Your task to perform on an android device: Snooze the Boombox reminder for 20 minutes in the Important category
Image 0: 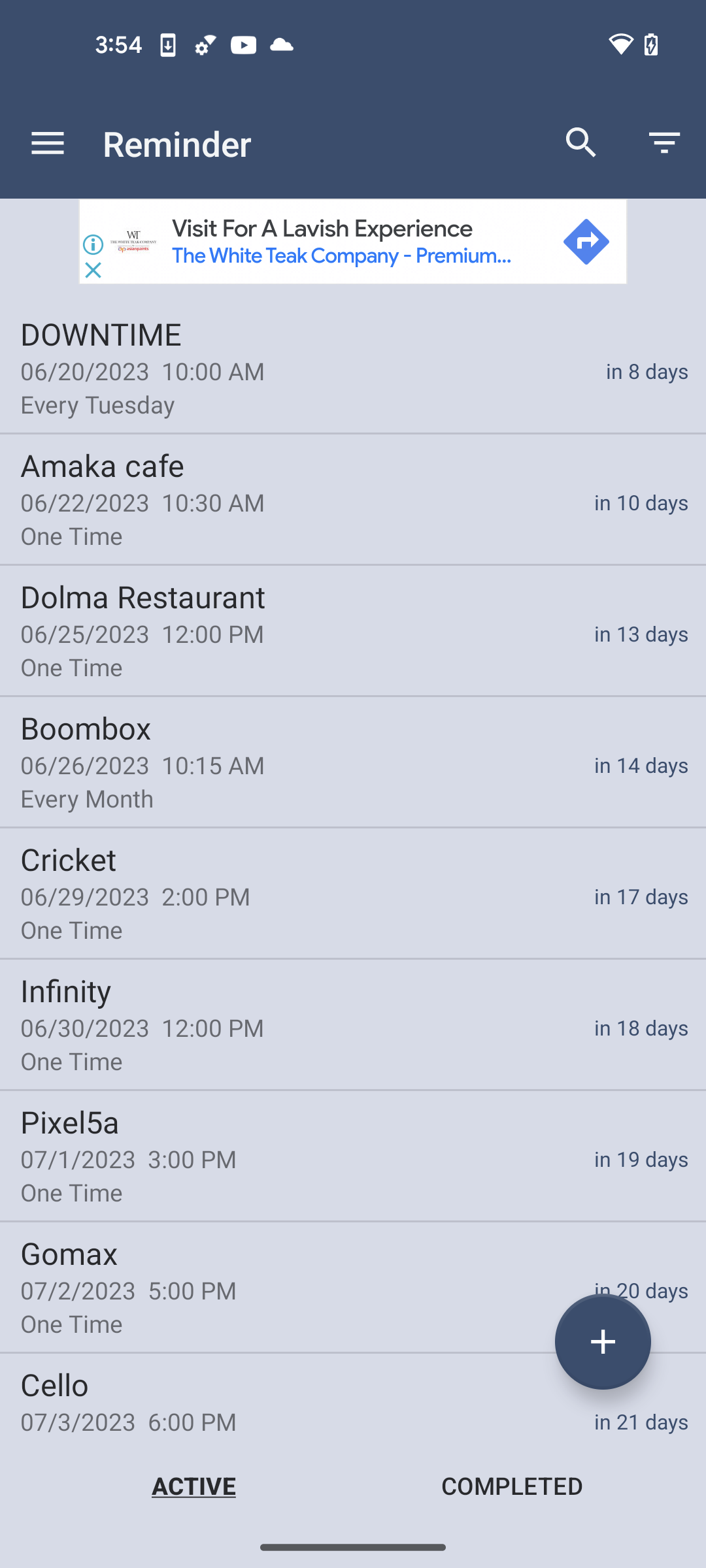
Click on the Boombox reminder
Step 0: click (79, 727)
Image 1: 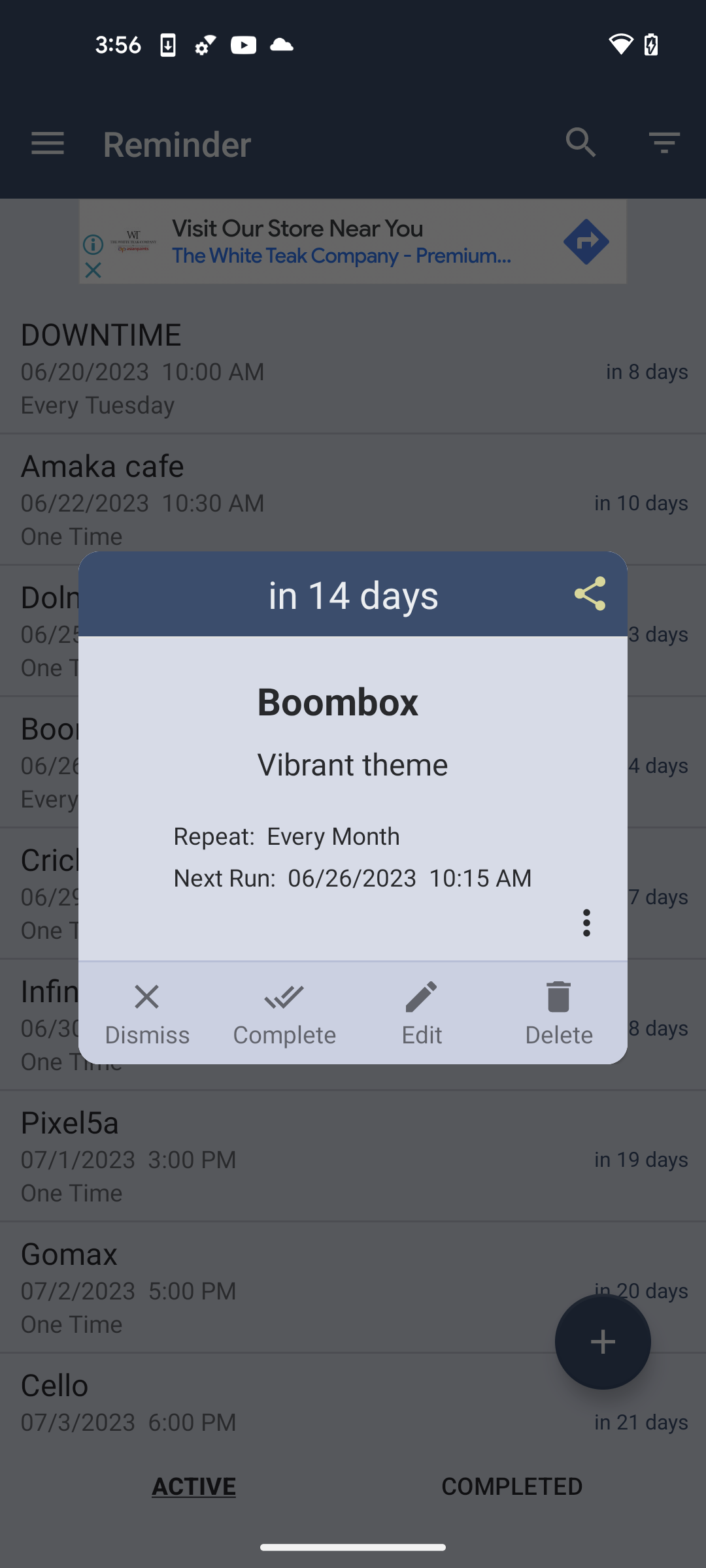
Click on the Edit icon
Step 1: click (421, 1013)
Image 2: 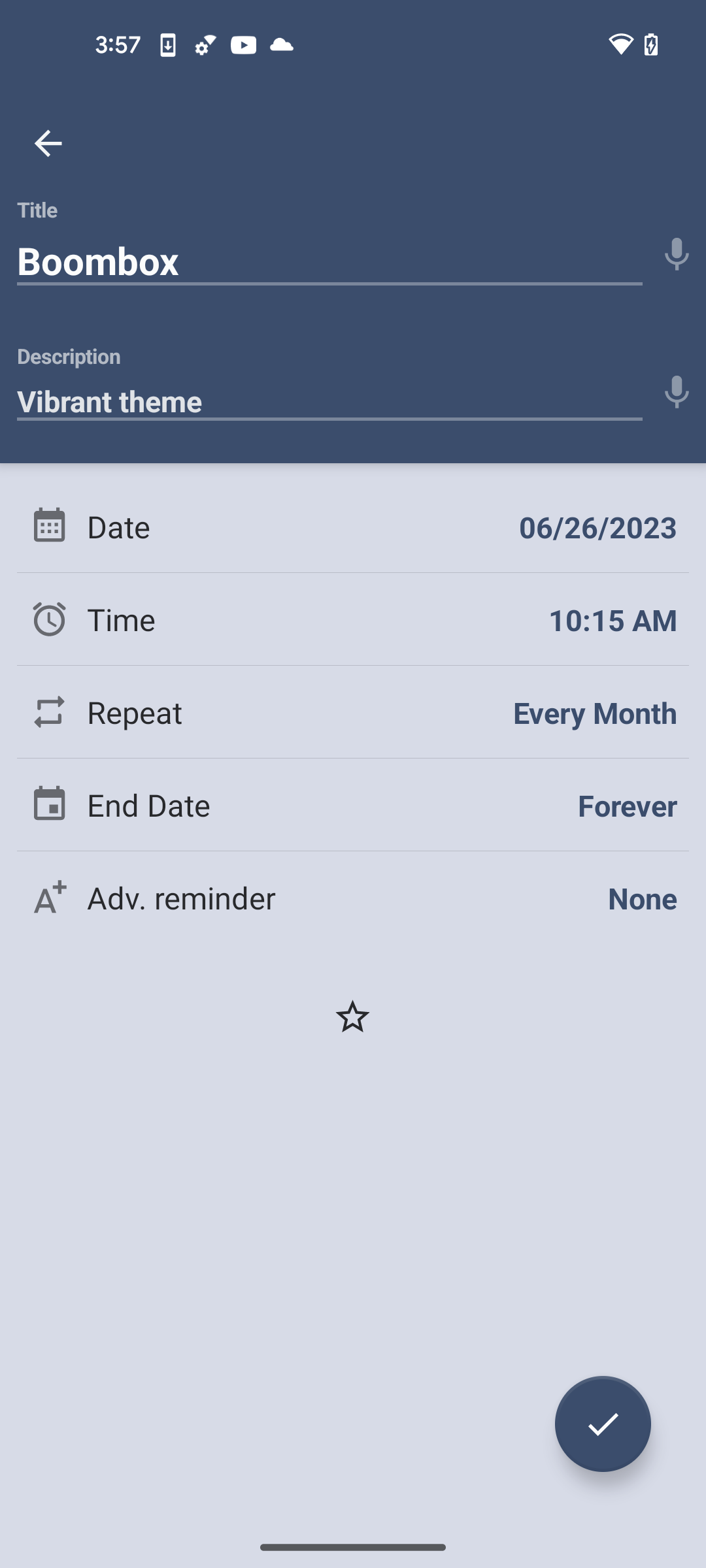
Click on the star icon
Step 2: click (353, 1015)
Image 3: 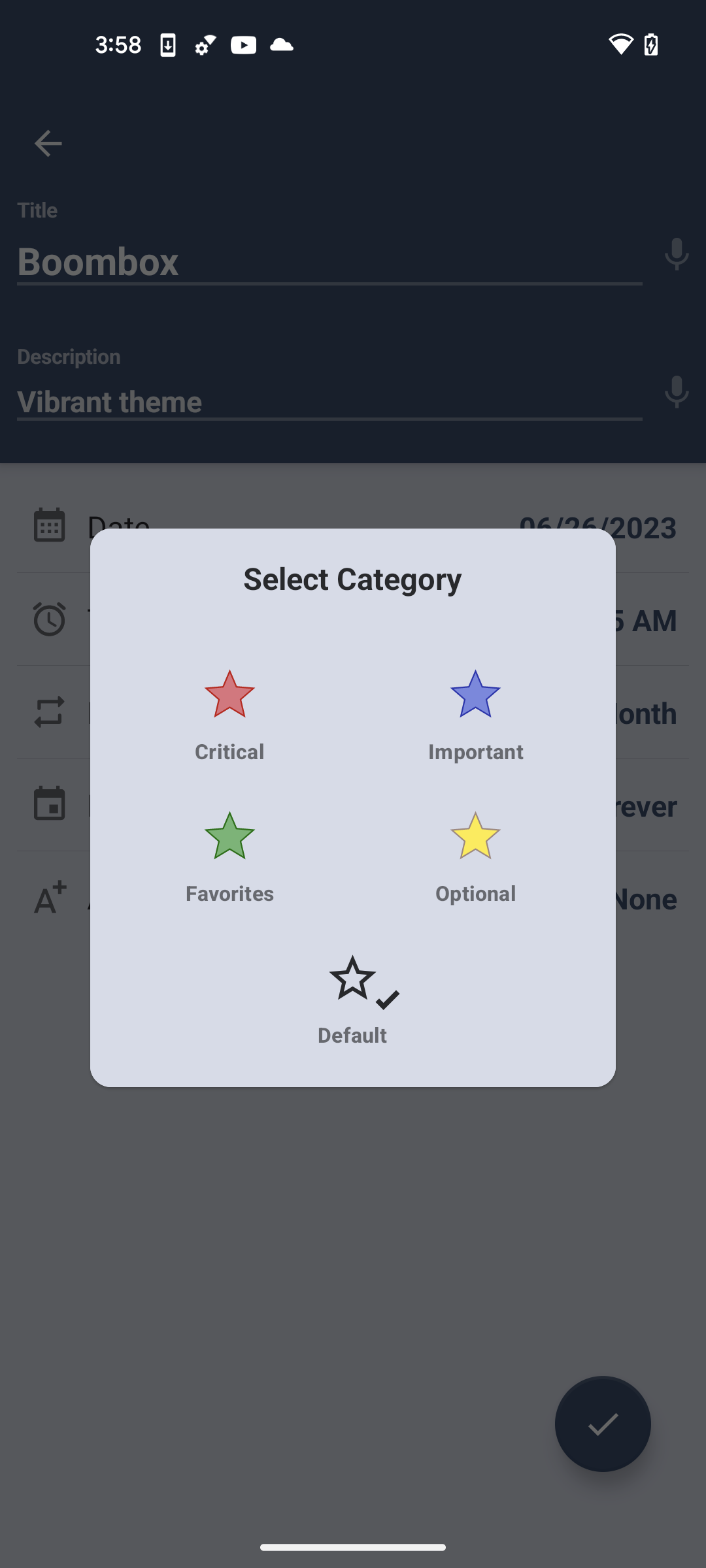
select the Important category
Step 3: click (475, 715)
Image 4: 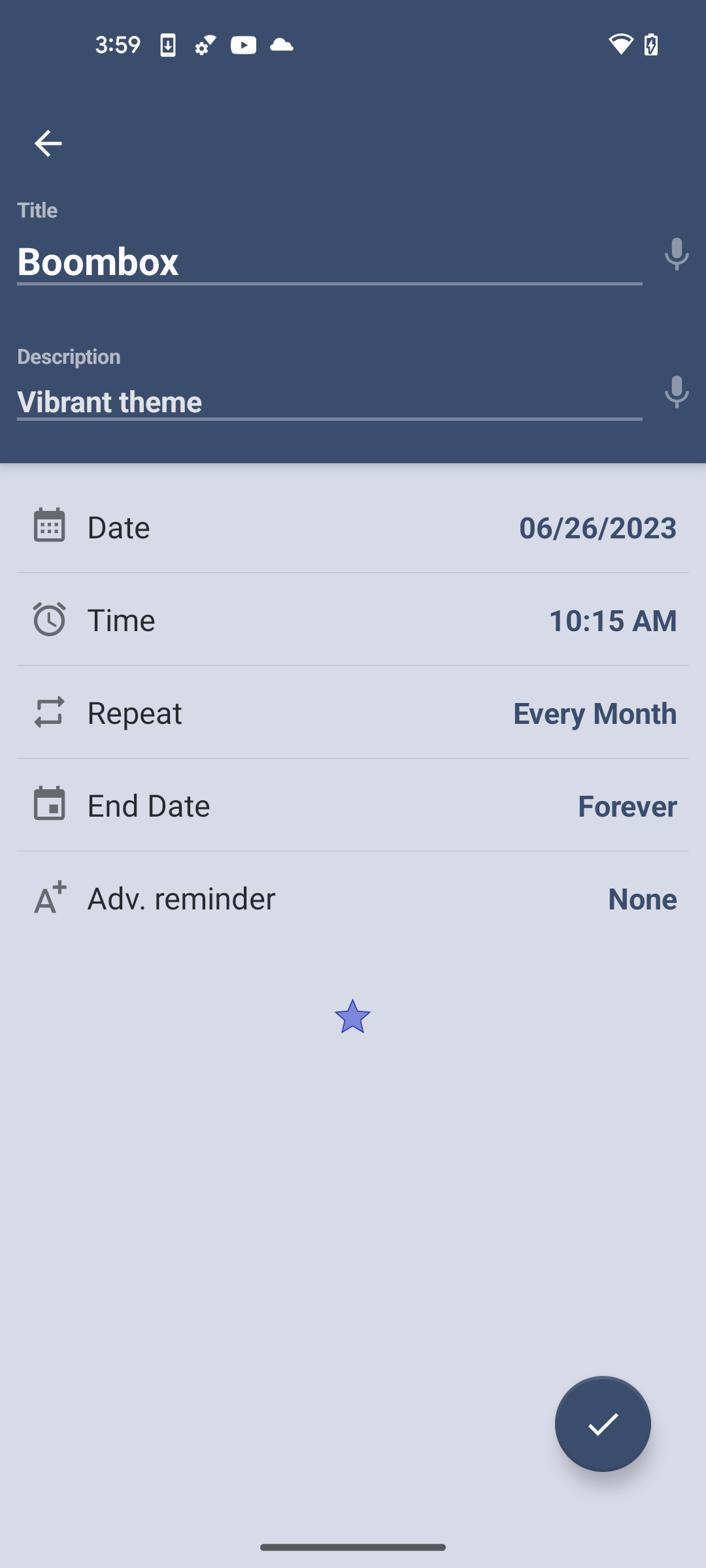
Click on the Tick button at the bottom right corner of the screen
Step 4: click (603, 1424)